Your task to perform on an android device: Look for the shoes with the U.S. POLO ASSN. Brand filter in the NNNow app .
Image 1: 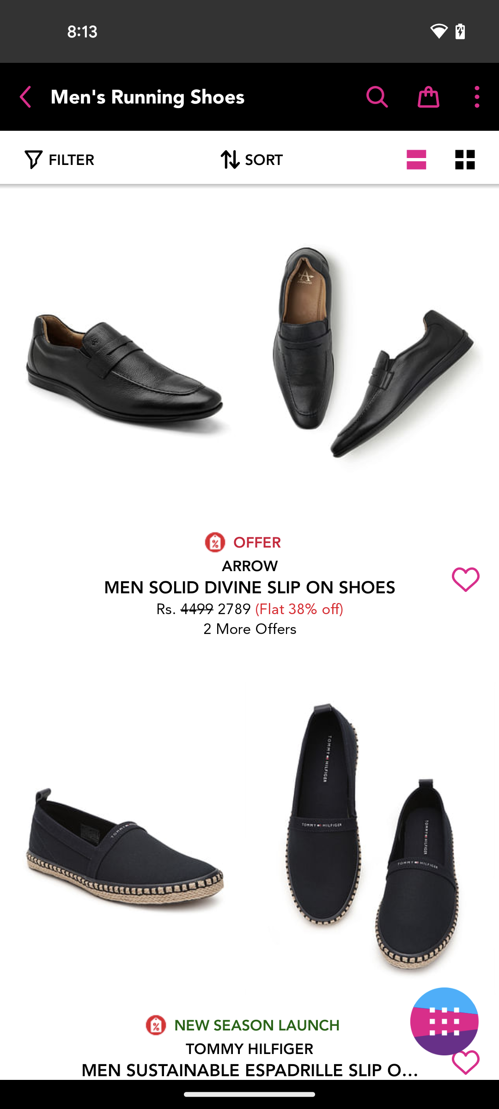
Click on the filter button at the top left side of the screen
Step 1: click (57, 160)
Image 2: 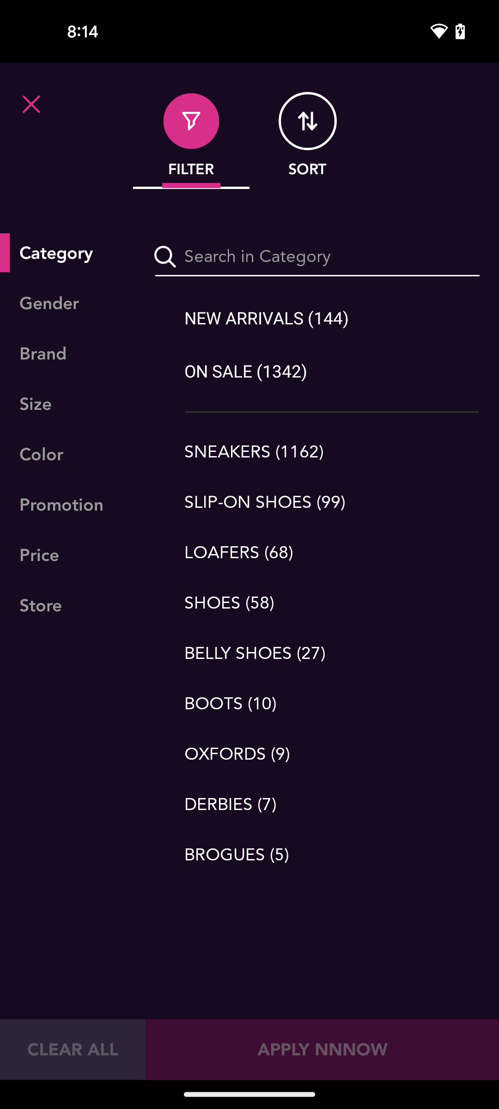
Go to the brand filter
Step 2: click (68, 353)
Image 3: 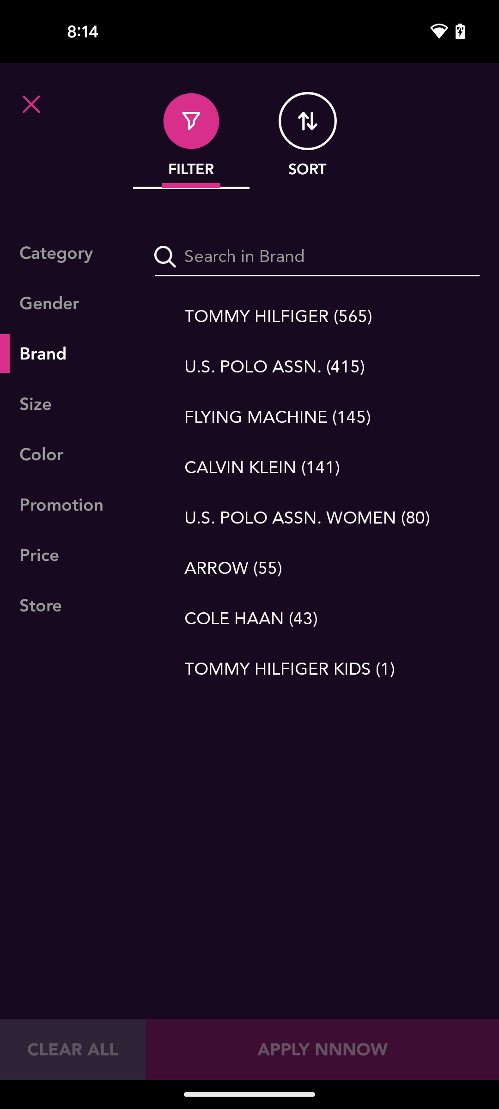
Select the U.S POLO ASSN. brand filter
Step 3: click (332, 366)